Your task to perform on an android device: It seems excellent from the profile, but I want to learn more about the specifics, so I want to view the details of Bus between 8 a.m. and 7 p.m. on the Trainline app.
Image 0: 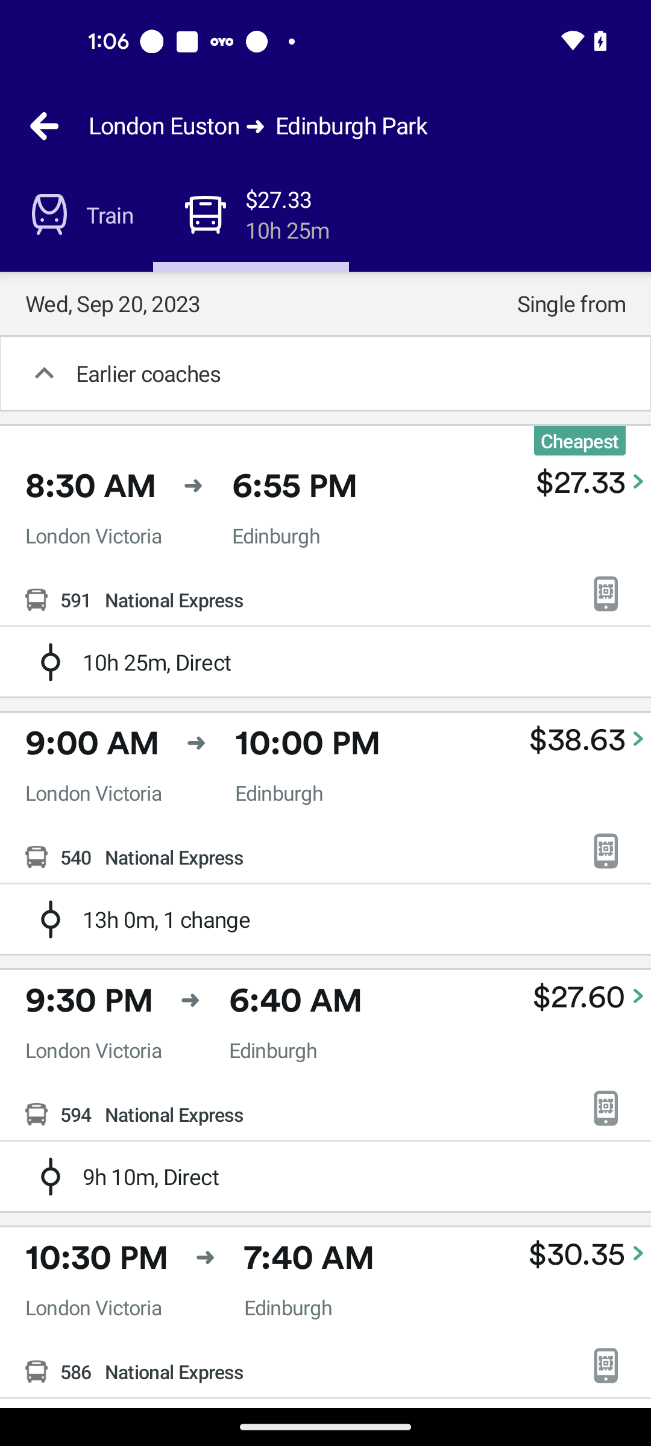
Open the first bus schedule
Step 0: click (90, 485)
Image 1: 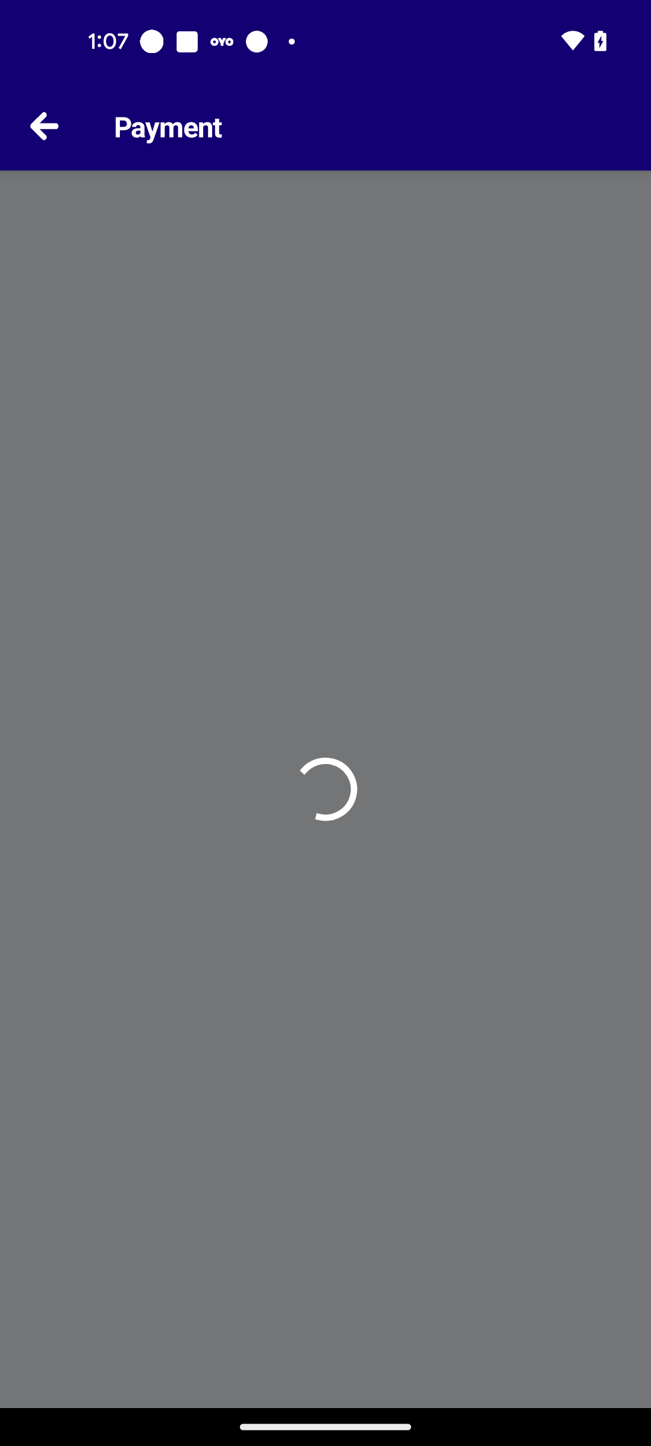
Open the first bus schedule
Step 1: wait
Image 2: 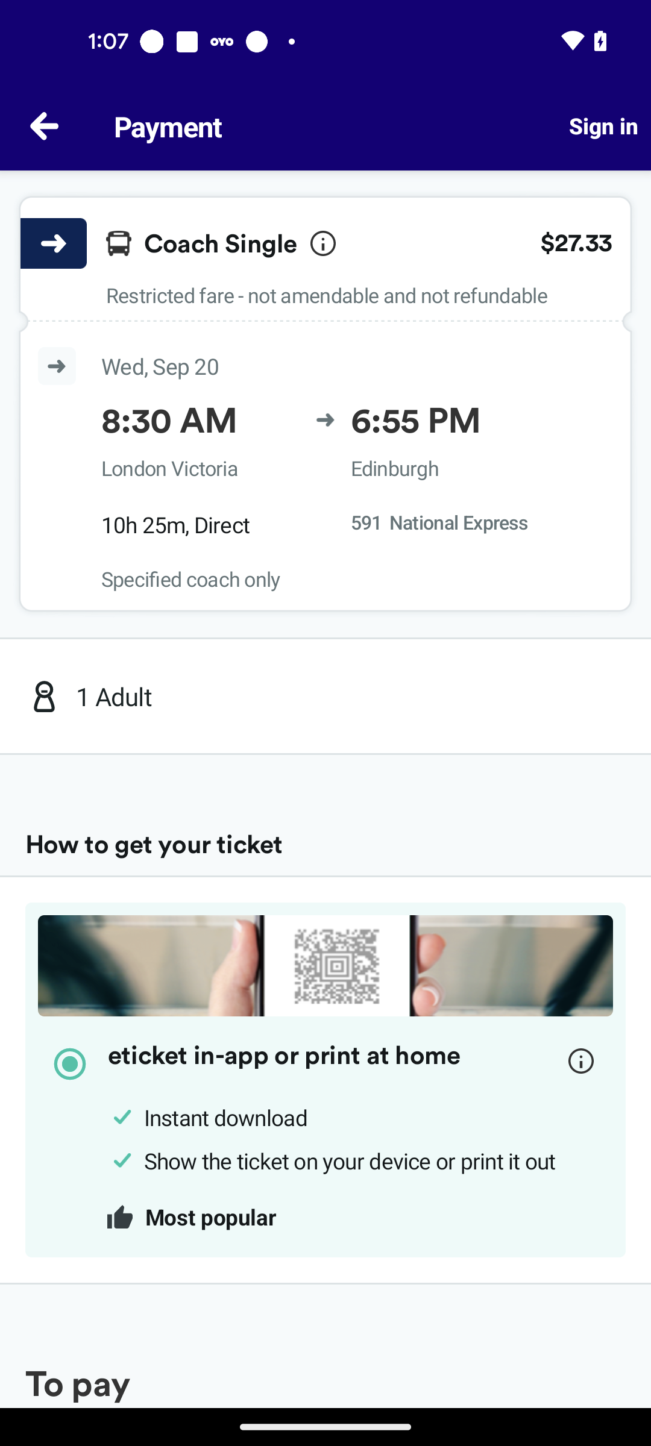
Click on the 8:30 Am -6:55 PM option
Step 2: click (415, 419)